Your task to perform on an android device: I want to play Badminton on the weekends with my friends , Search for badminton rackets in the decathlon app .
Image 0: 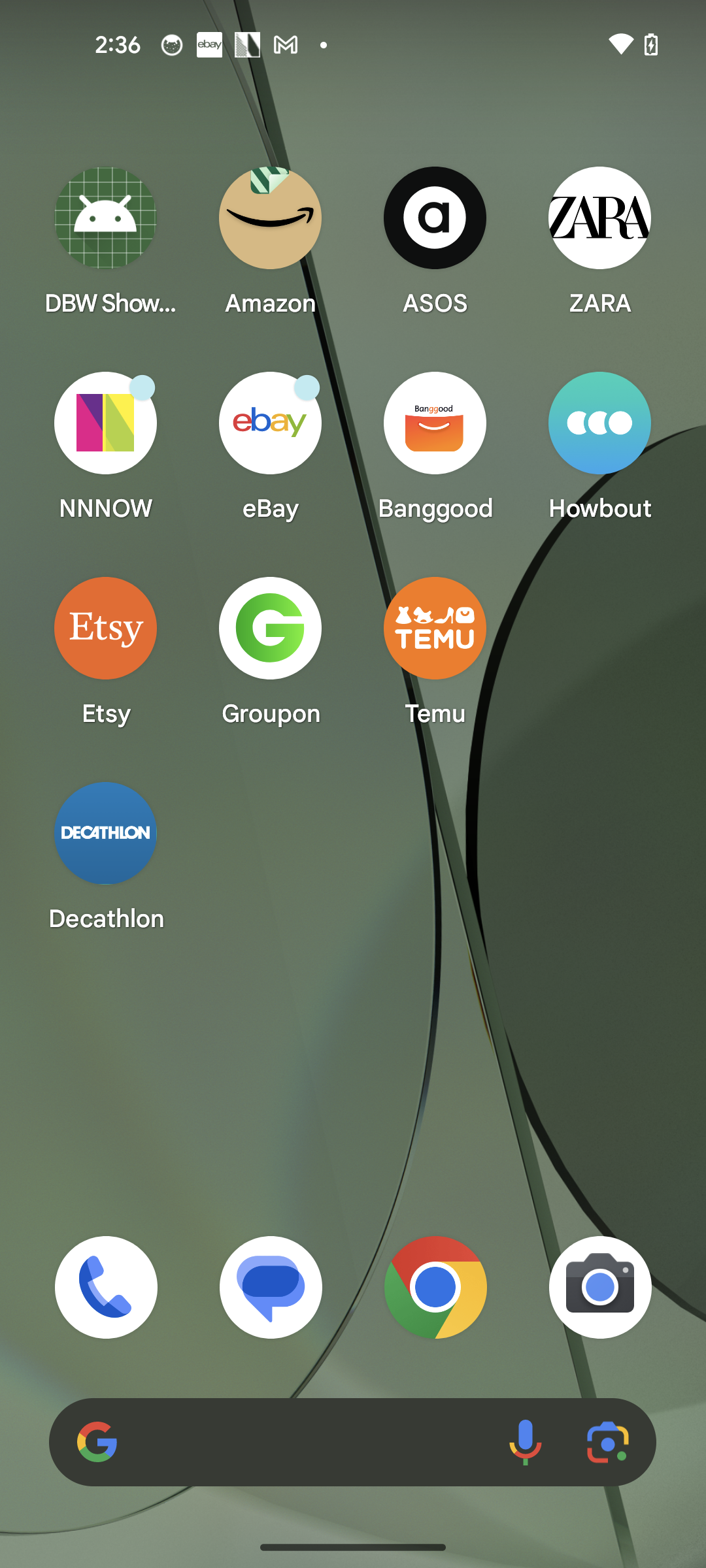
Open the Decathlon app
Step 0: open app "Decathlon"
Image 1: 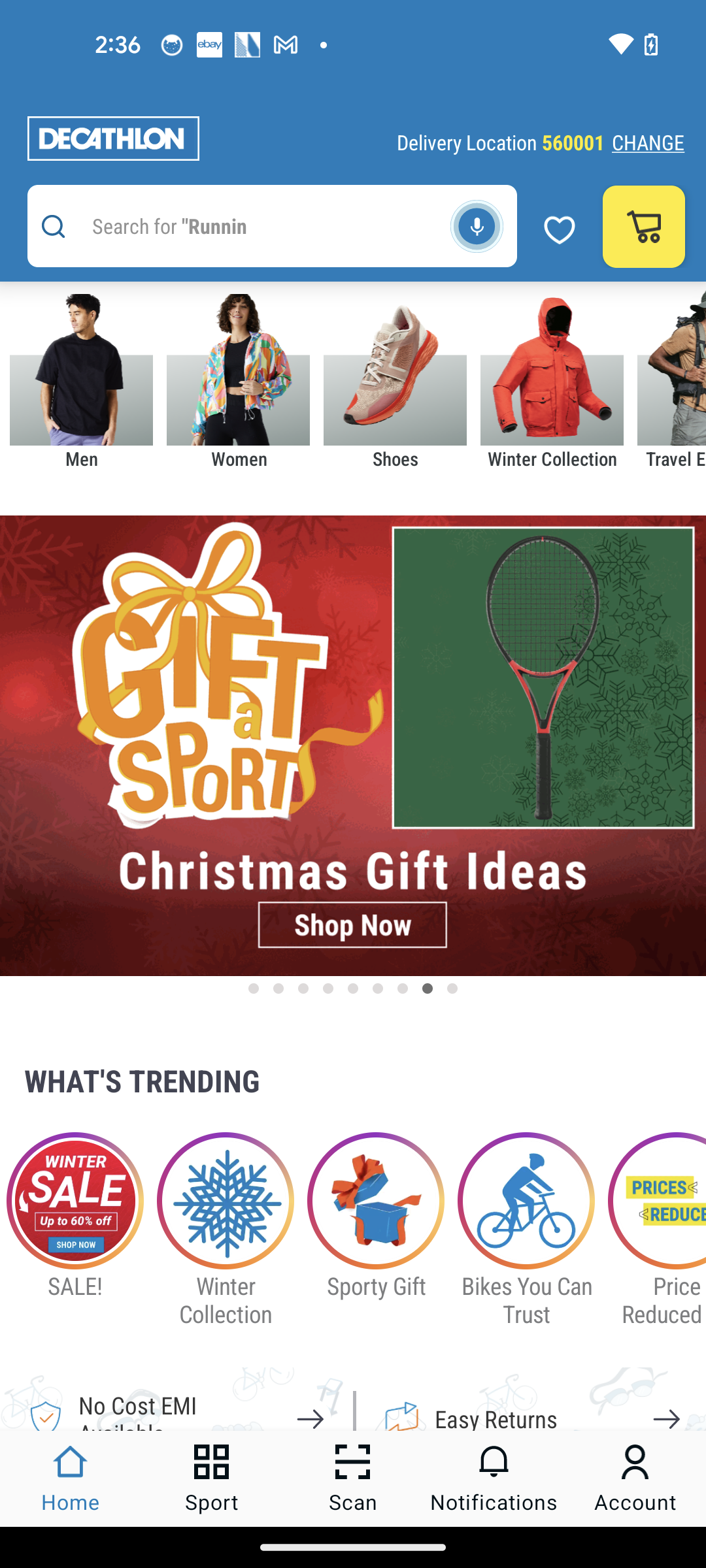
Go to the search bar at the top of the screen
Step 1: click (245, 226)
Image 2: 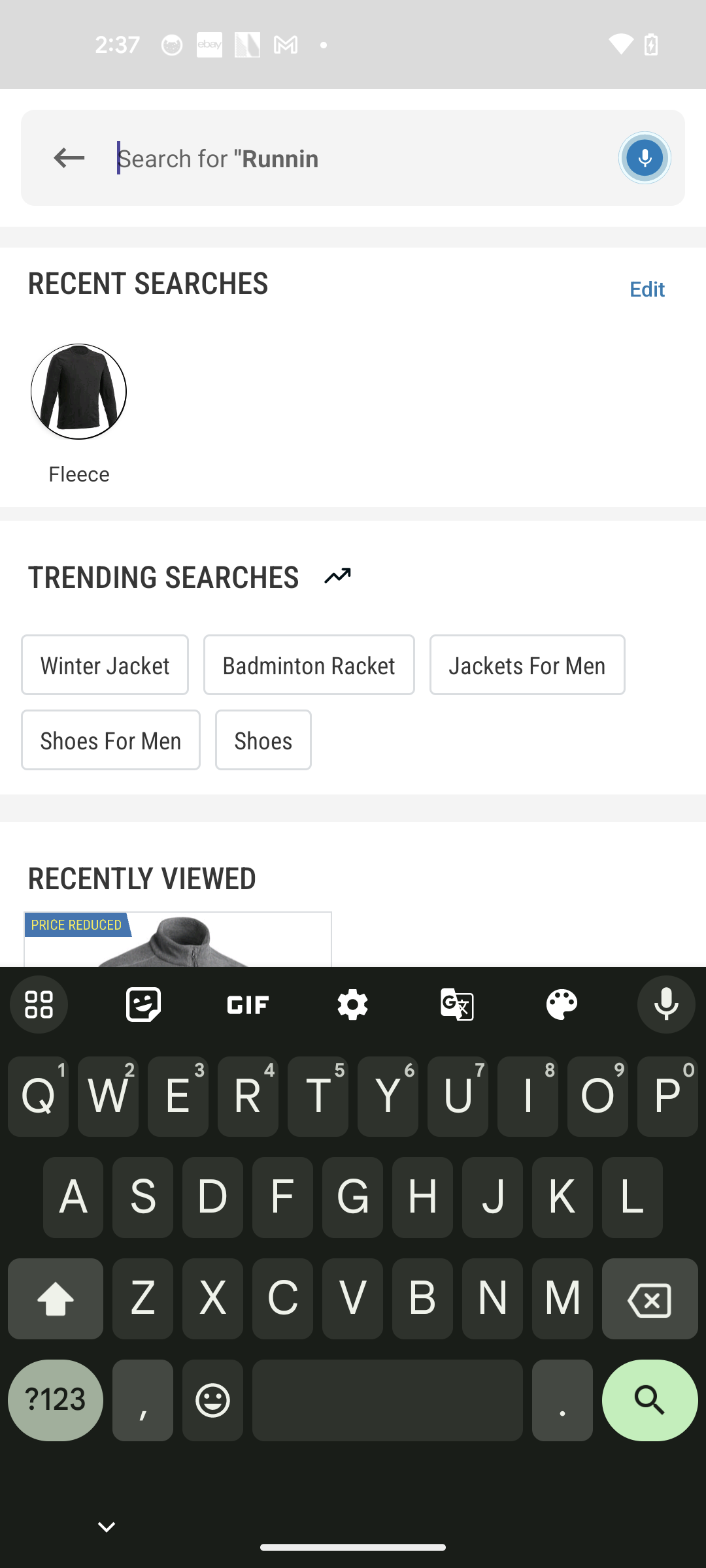
Type Badminton rackets in the search bar
Step 2: type "Badminton rackets"
Image 3: 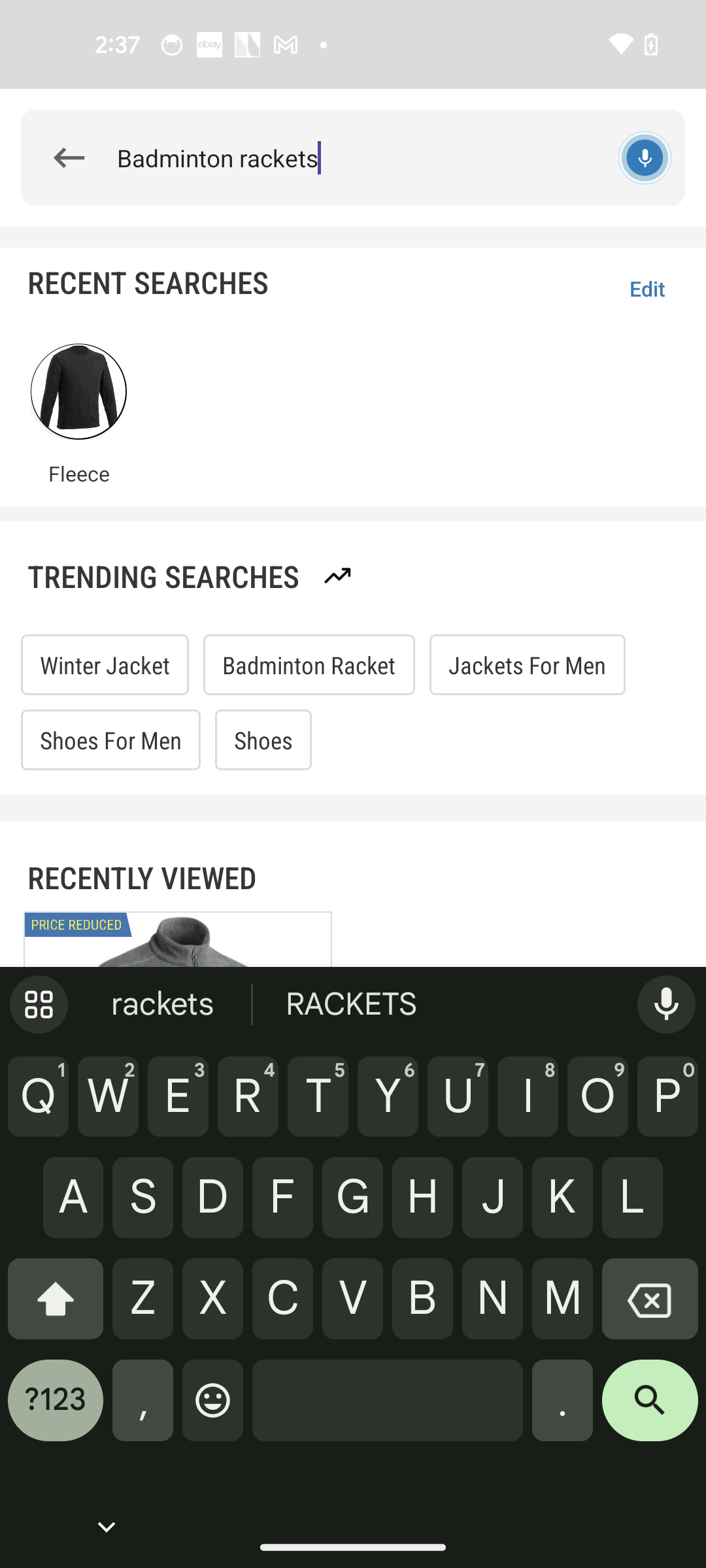
Click on the search button in the keyboard
Step 3: click (650, 1410)
Image 4: 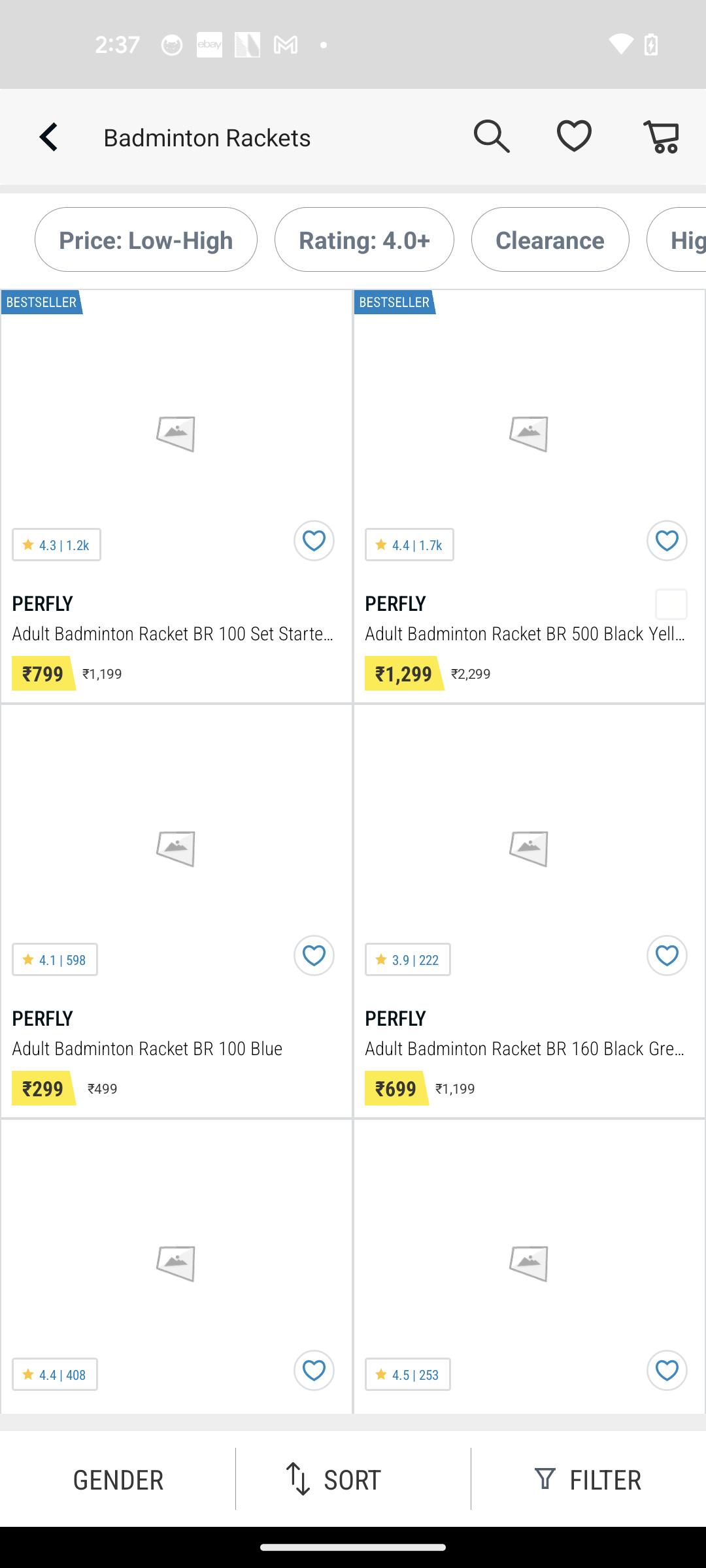
Click on the search button in the keyboard
Step 4: wait